Your task to perform on an android device: I'm planning to visit Norway because it's my dream place, and I want to visit Norway by cruise, so view cruise schedules from Port Hamburg, Germany, in the CruiseMapper app.
Image 0: 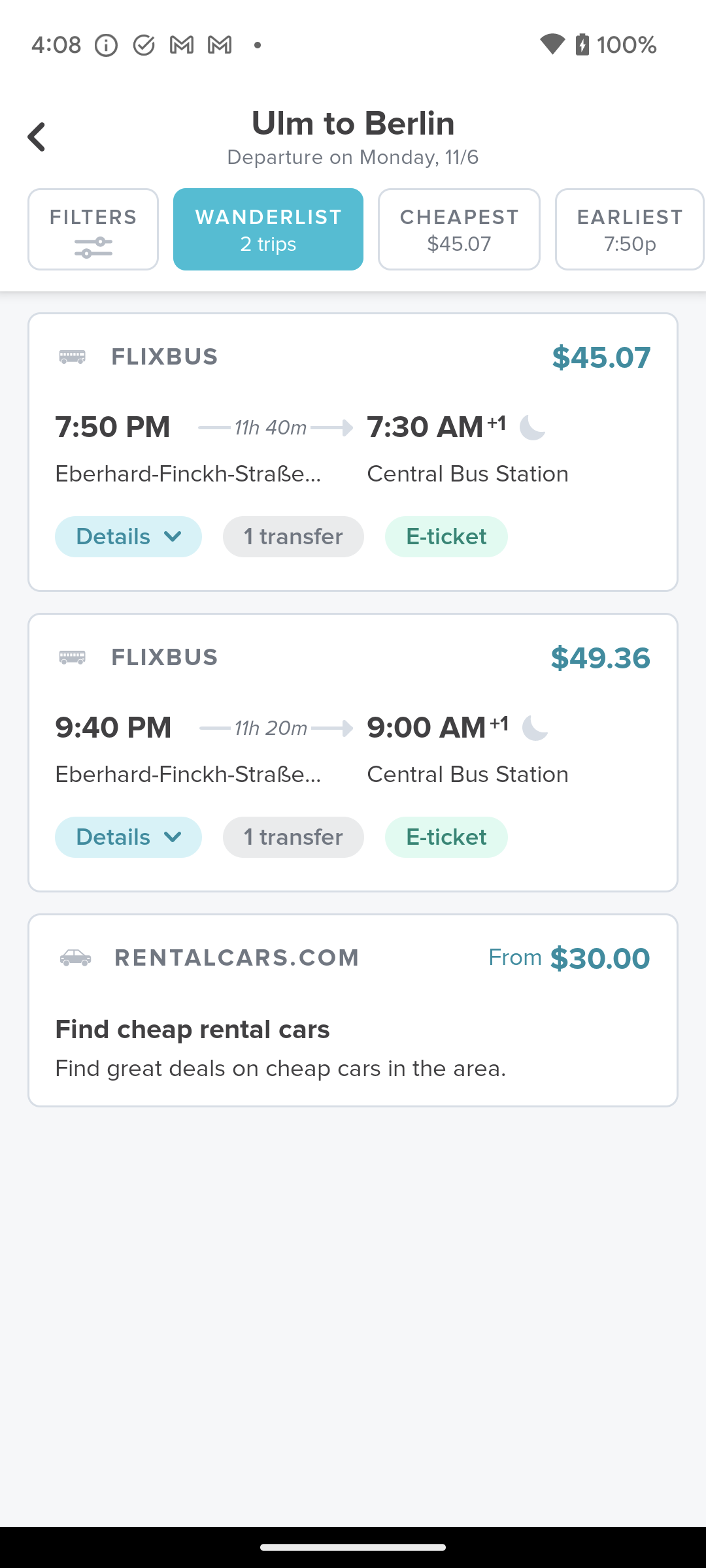
Open the CruiseMapper app.
Step 0: open app "CruiseMapper"
Image 1: 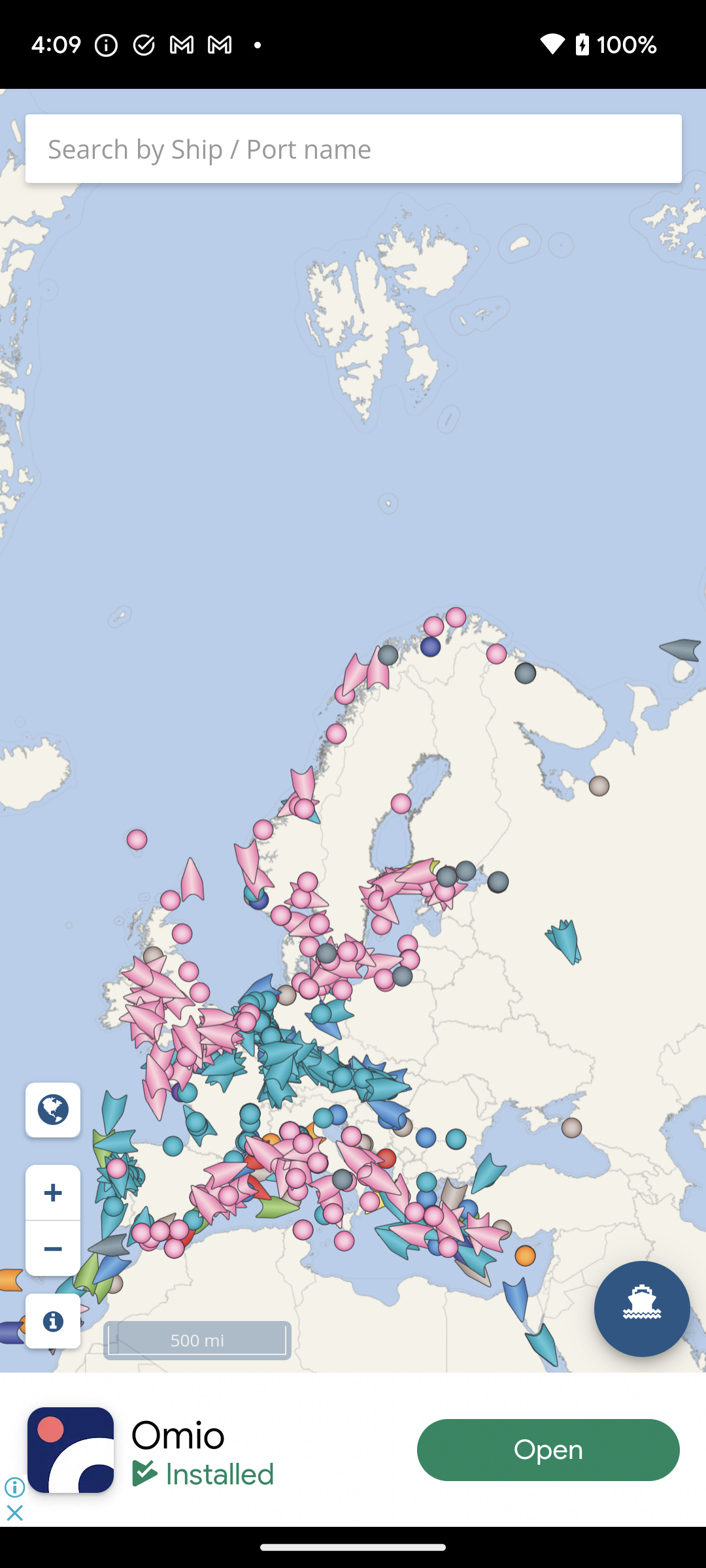
Click on the search port bar to enter the departure port.
Step 1: click (114, 139)
Image 3: 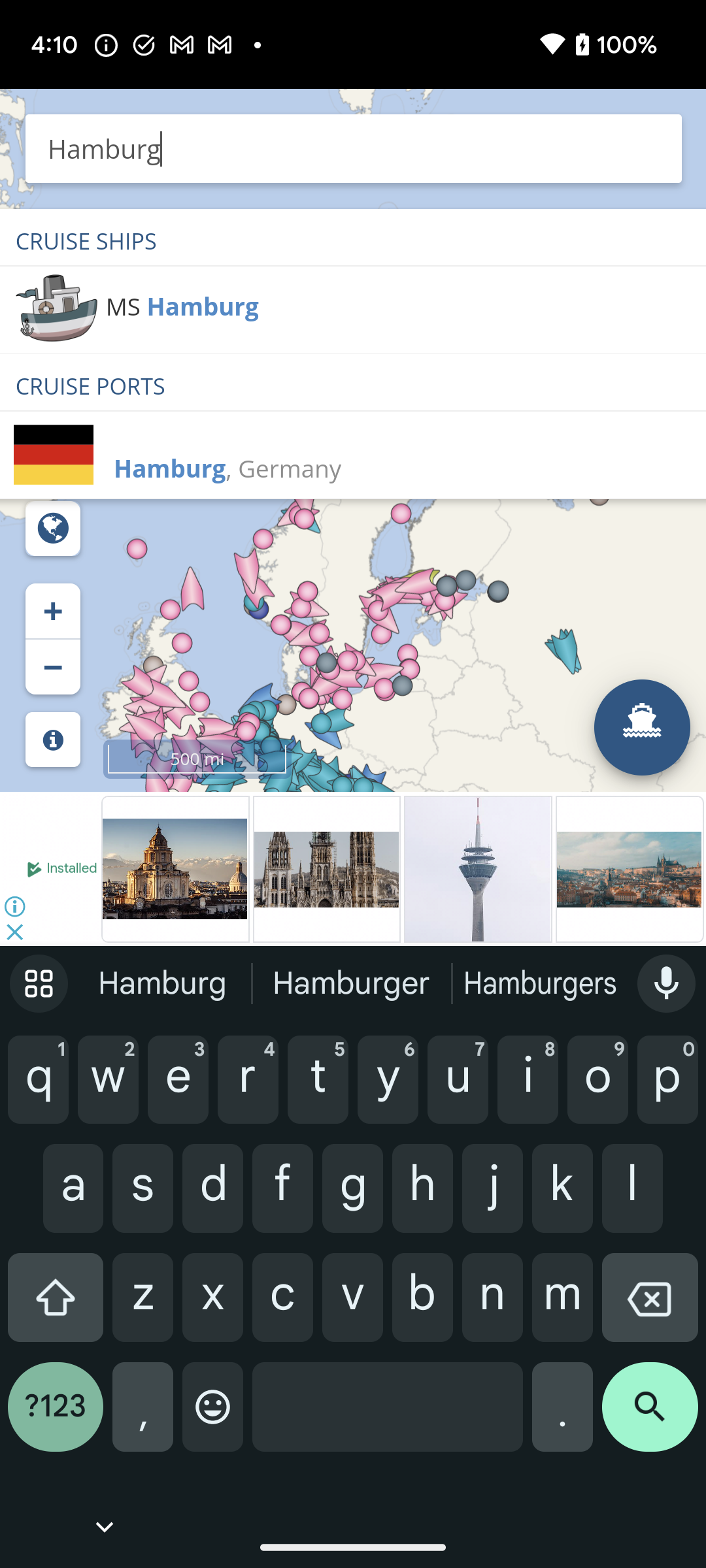
Click on the Hamburg, Germany port to select this port.
Step 3: click (169, 468)
Image 4: 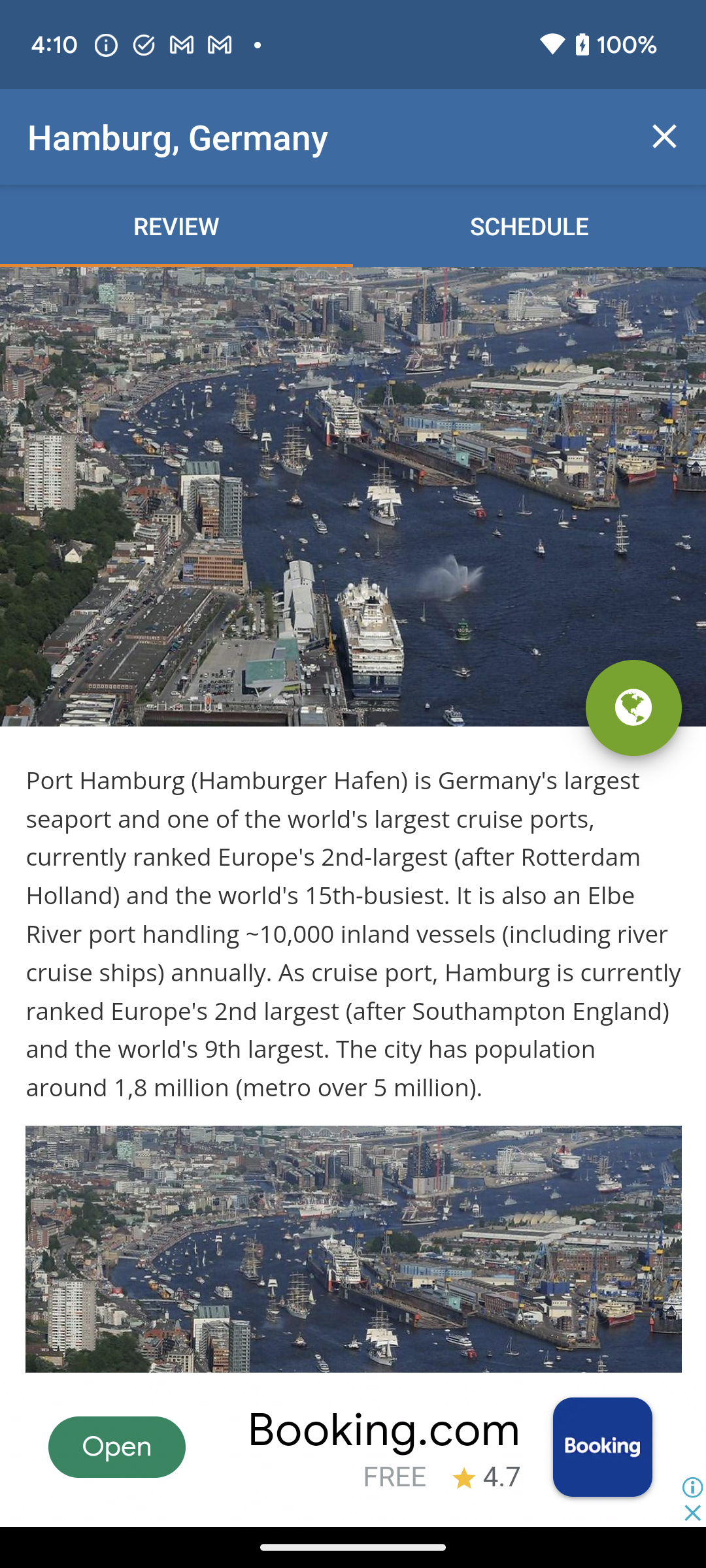
Click on the Schedule tab to view the schedule of cruise.
Step 4: click (529, 225)